Your task to perform on an android device: it's time to change, as I am fed up with the old styles. Look for Women’s Sneakers in the NNNOW app
Image 0: 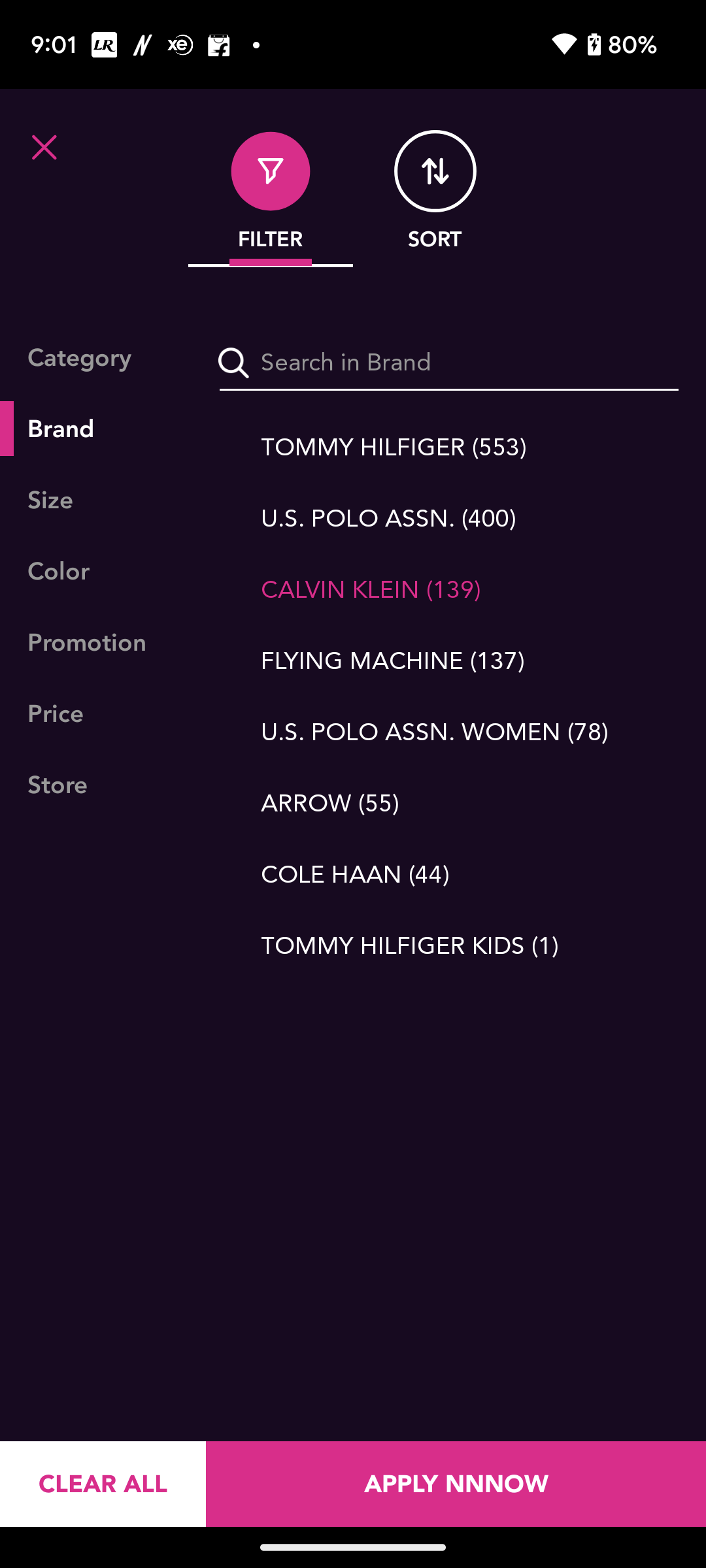
Click on the Category option
Step 0: click (96, 357)
Image 1: 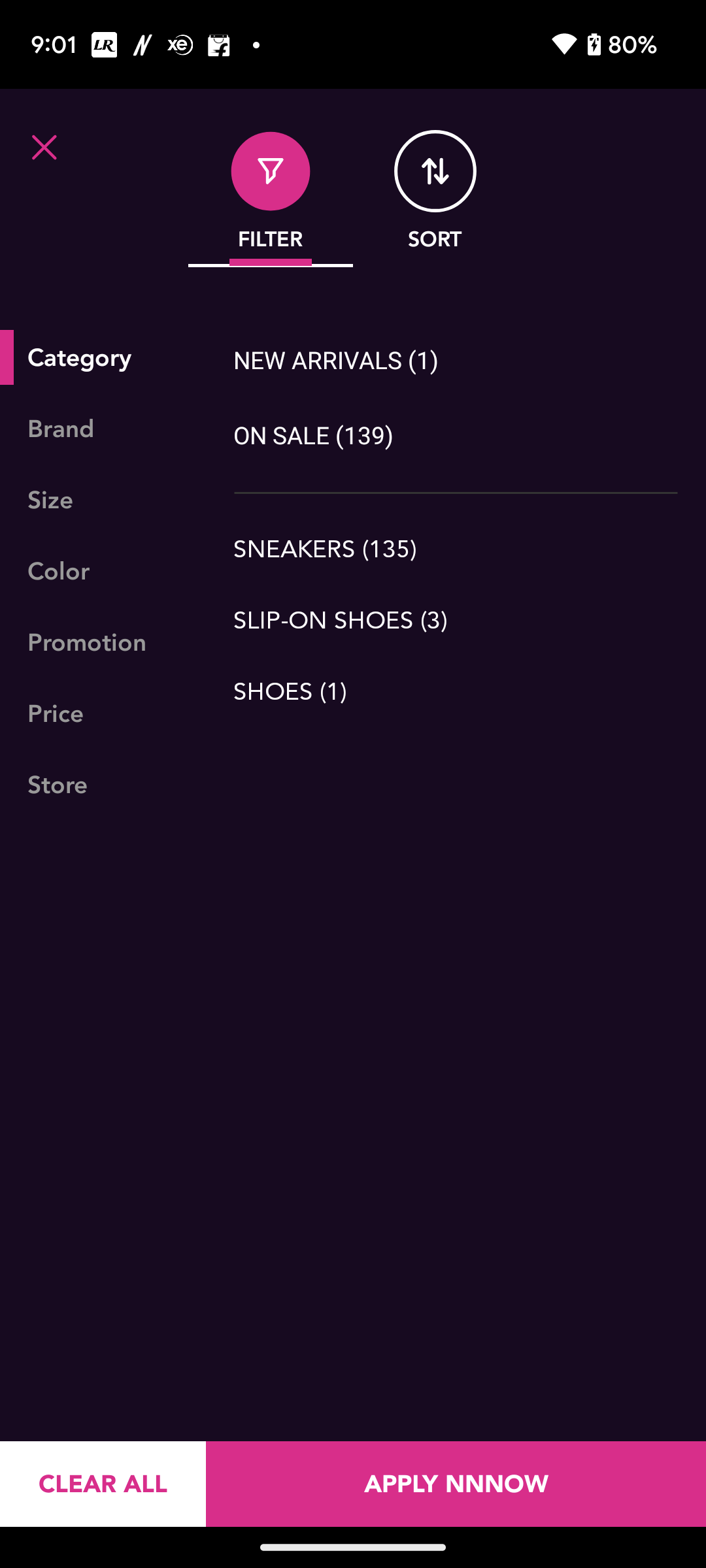
Click on the sneakers option 
Step 1: click (456, 549)